Your task to perform on an android device: My wife got angry at me and is not talking to me, so I wish to order Shadow Palette for her and apologise. Search for Shadow Palette in the Colorspop cosmetic app.
Image 0: 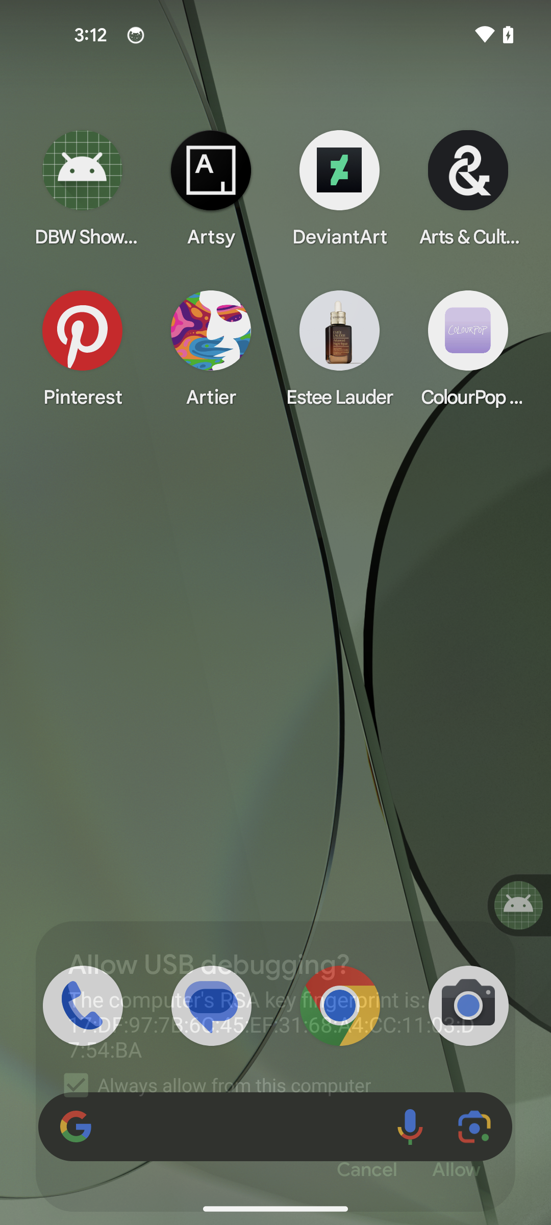
Open the Colourspop cosmetic app
Step 0: open app "ColourPop Cosmetics"
Image 1: 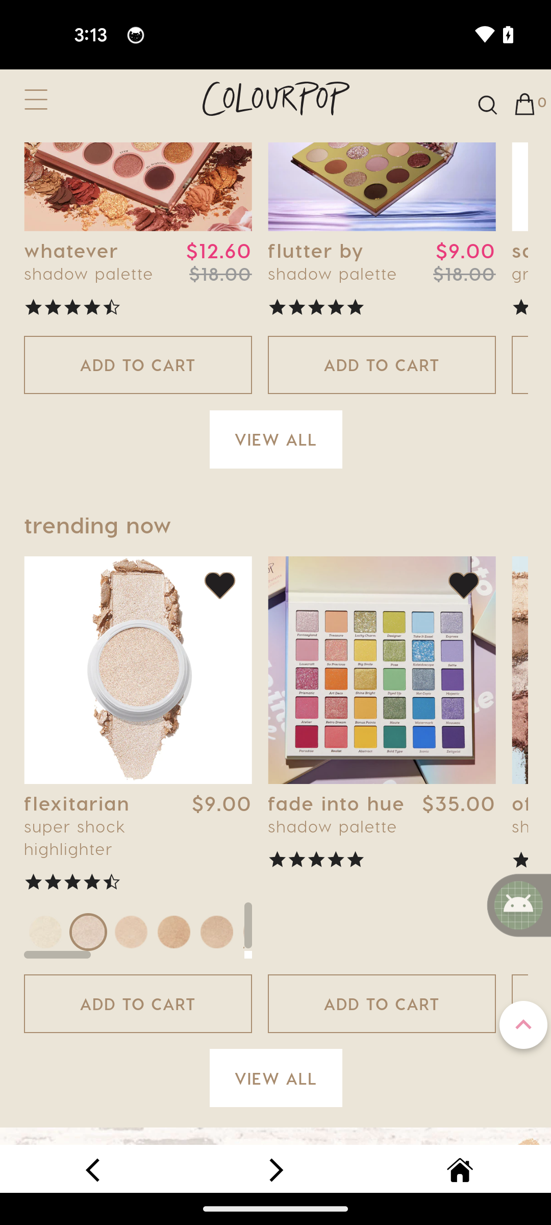
Click on the search icon at the top right corner of the screen
Step 1: click (479, 105)
Image 2: 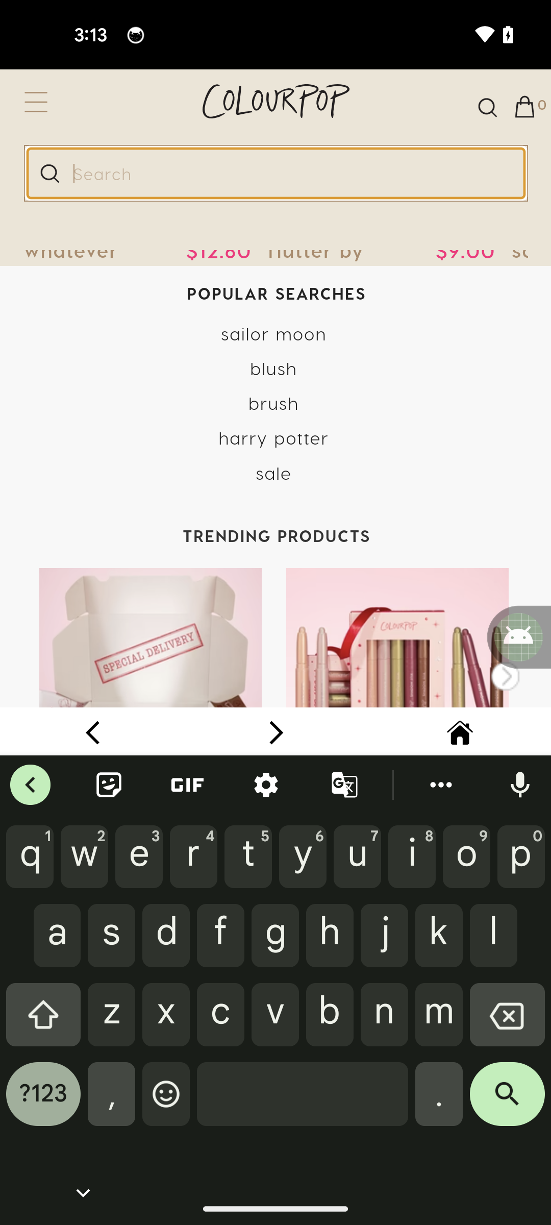
Type Shadow Palette in the search bar
Step 2: type "Shadow Palette"
Image 3: 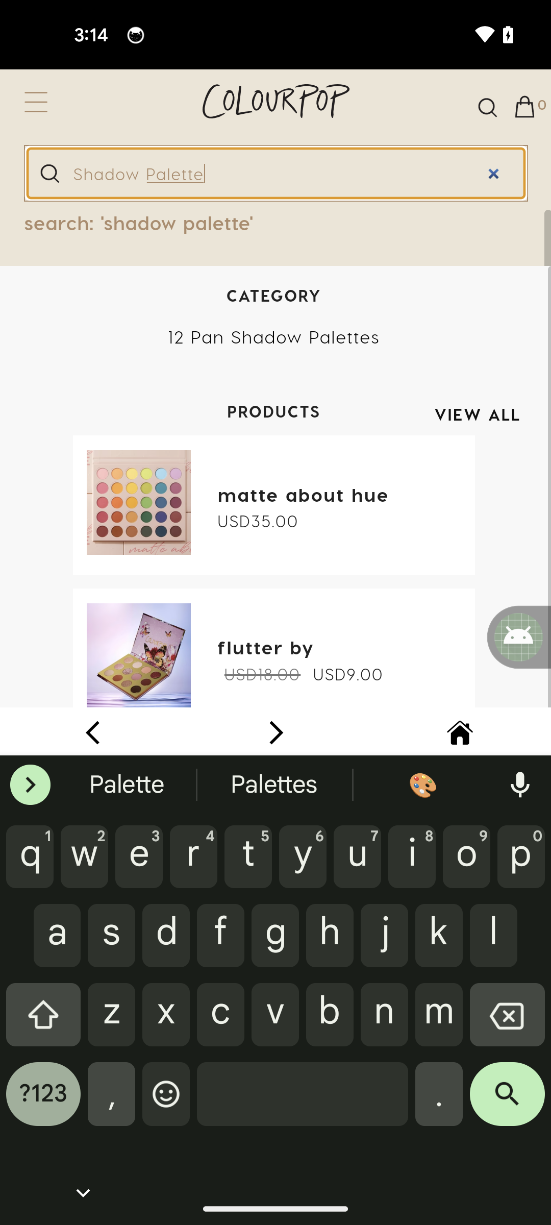
Click on the search button in the keyboard
Step 3: click (507, 1101)
Image 4: 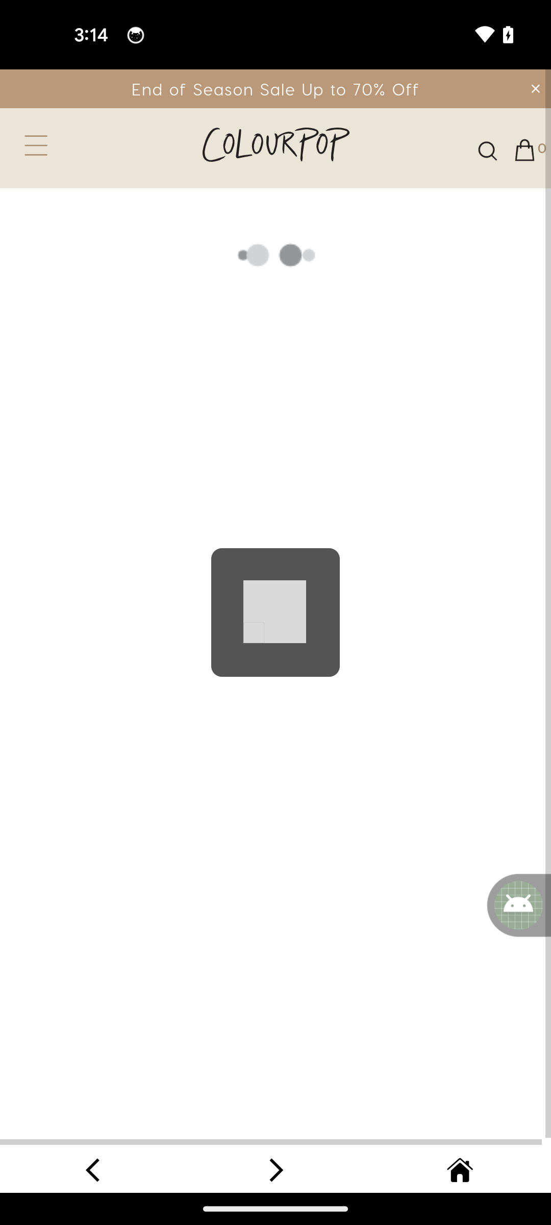
Click on the search button in the keyboard
Step 4: wait